Your task to perform on an android device: Qatar Airways looks interesting to me because it takes less time than other airlines. View the flight information of the 5:20 AM in the Booking.com app.
Image 0: 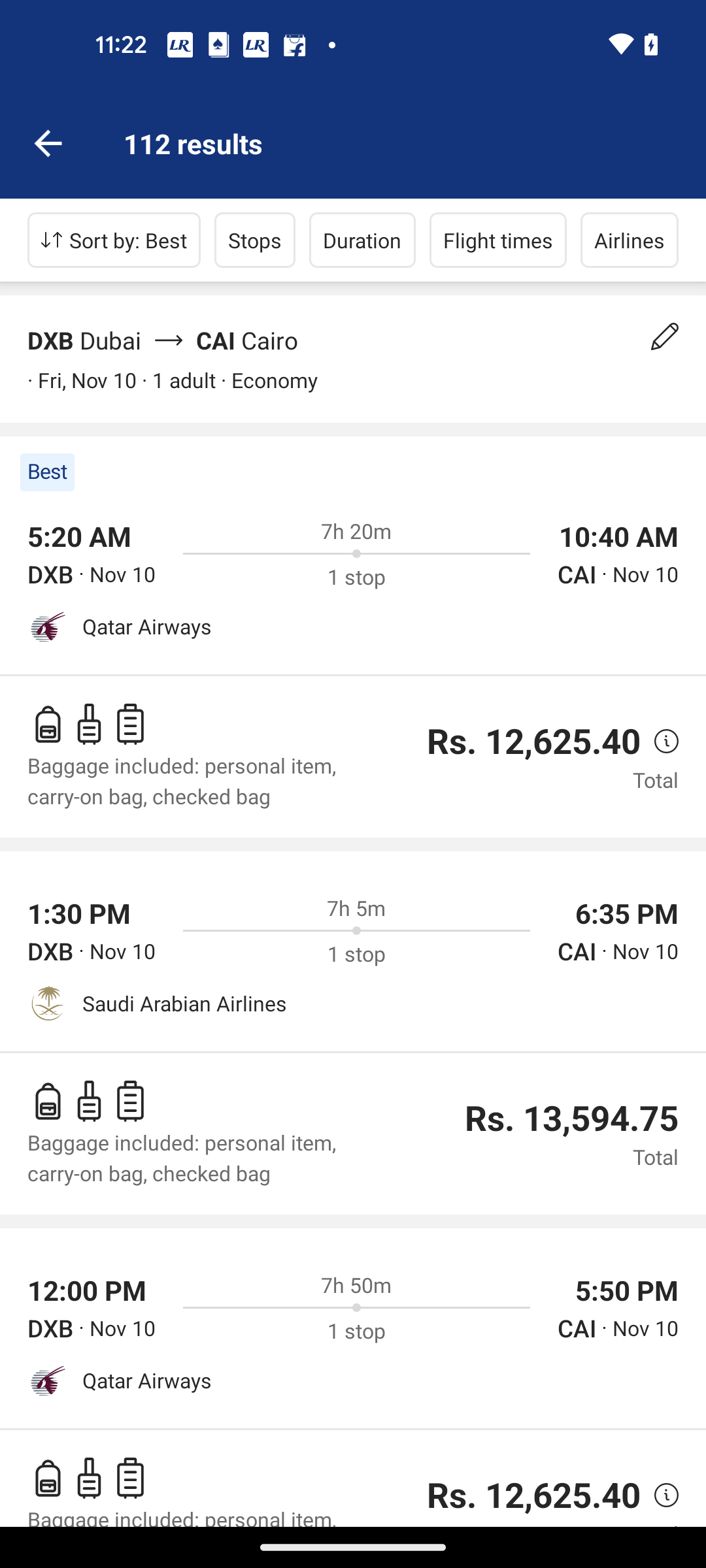
Click on the First searched result
Step 0: click (122, 574)
Image 1: 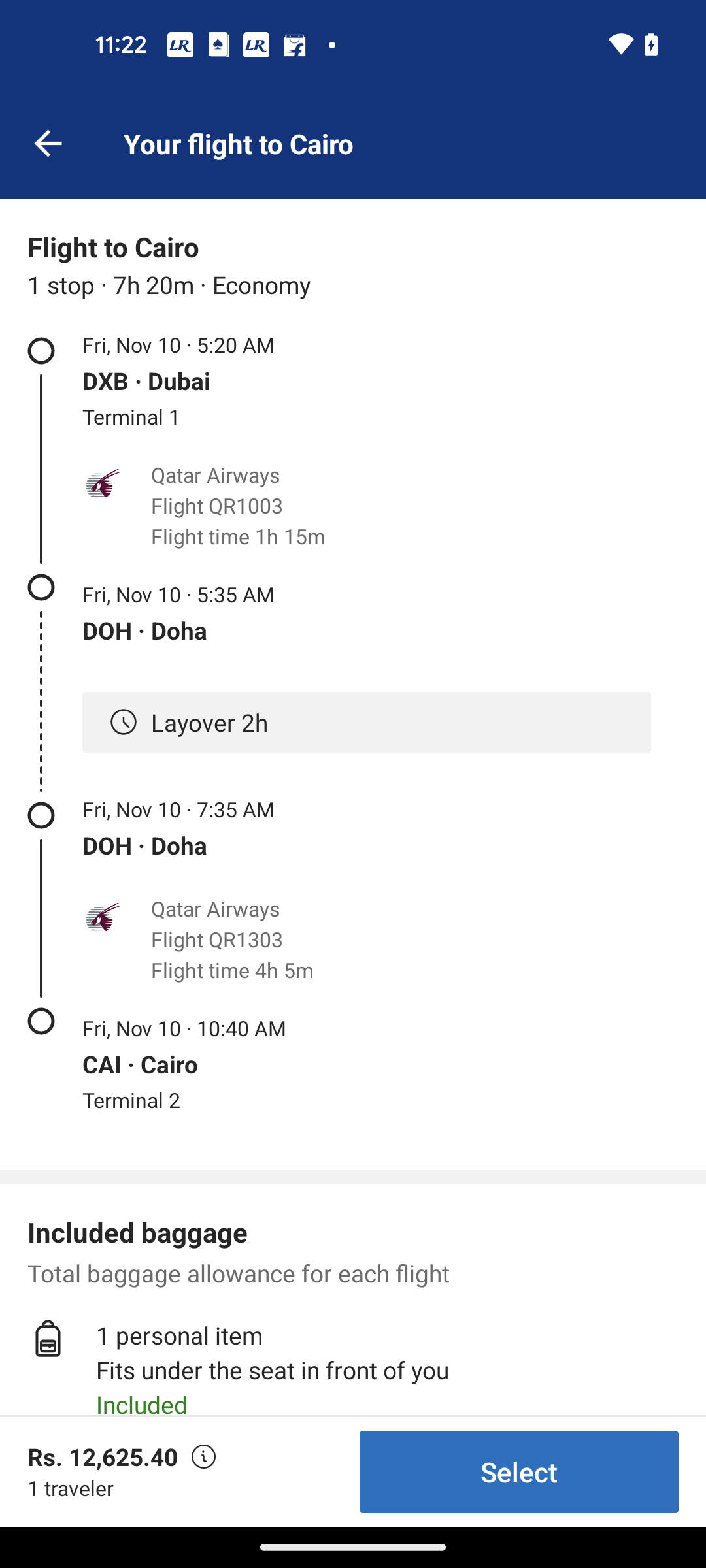
Swipe to view more information
Step 1: scroll down